Your task to perform on an android device: Go to Google Play Books app & open the Think and Grow Rich book then increase the font size
Image 0: 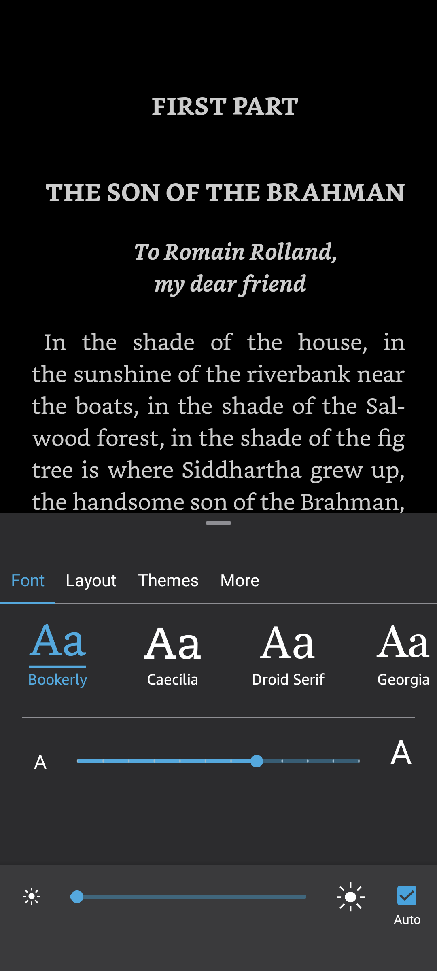
open Google Play Books app
Step 0: open app "Google Play Books"
Image 1: 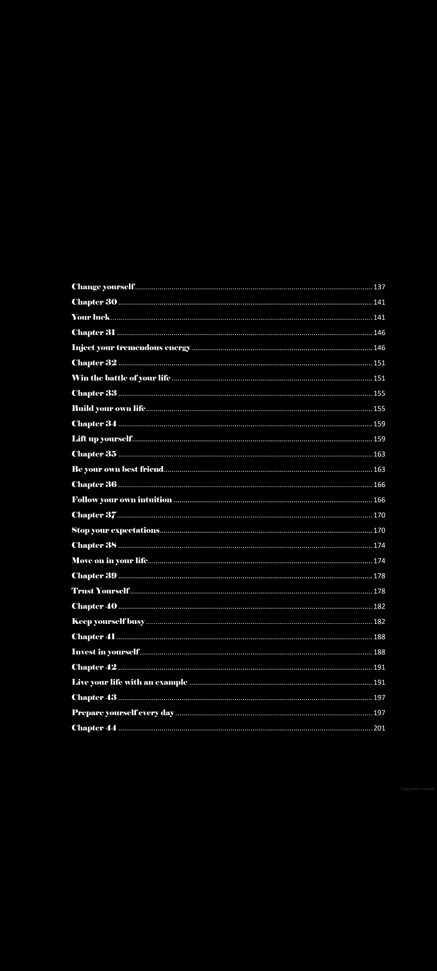
go back
Step 1: press back button
Image 2: 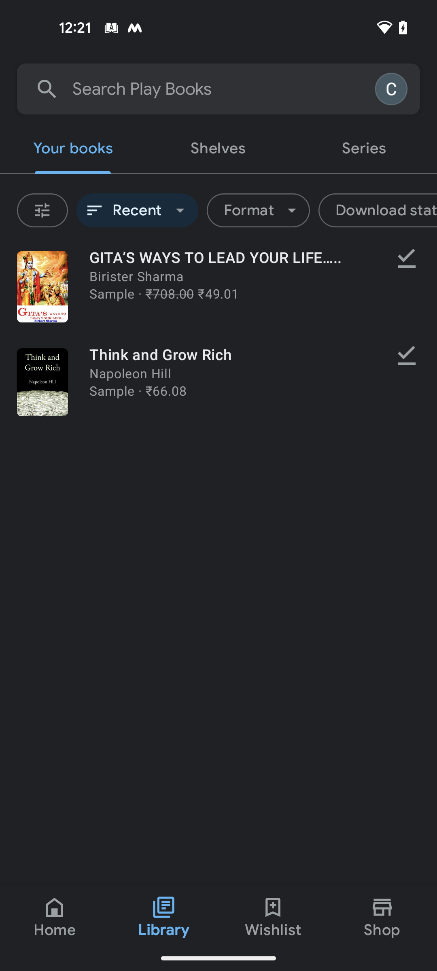
click to open the Think and Grow Rich book
Step 2: click (227, 354)
Image 3: 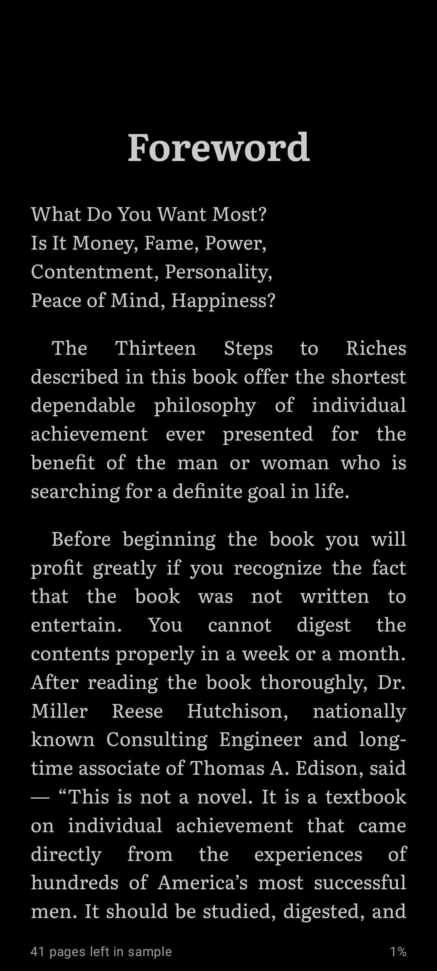
click on the page
Step 3: click (218, 513)
Image 4: 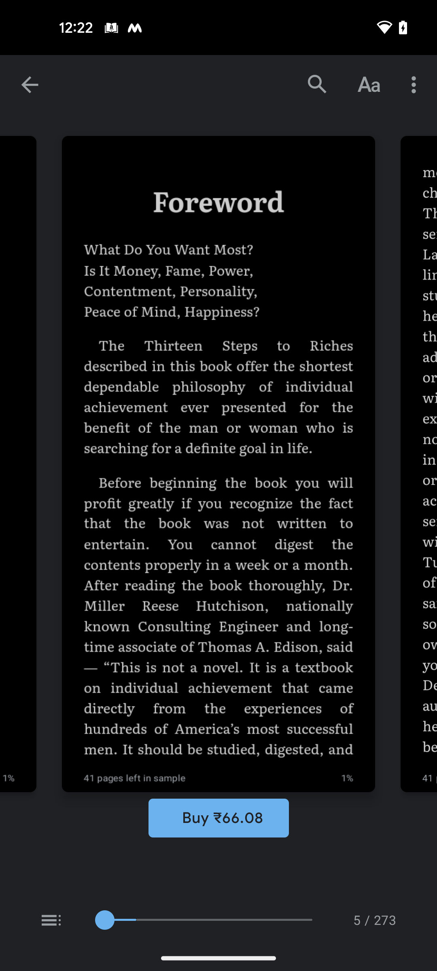
click on the font icon at the top right side of the screen
Step 4: click (369, 85)
Image 5: 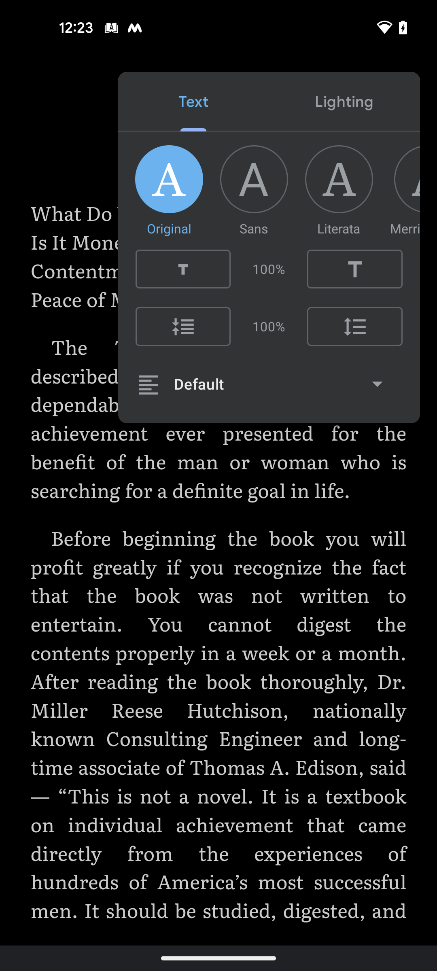
click on the large T to increase the font size
Step 5: click (355, 269)